Your task to perform on an android device: To keep it safe, I would like to upload the Tomorrowland file from the phone to Dropbox app.
Image 0: 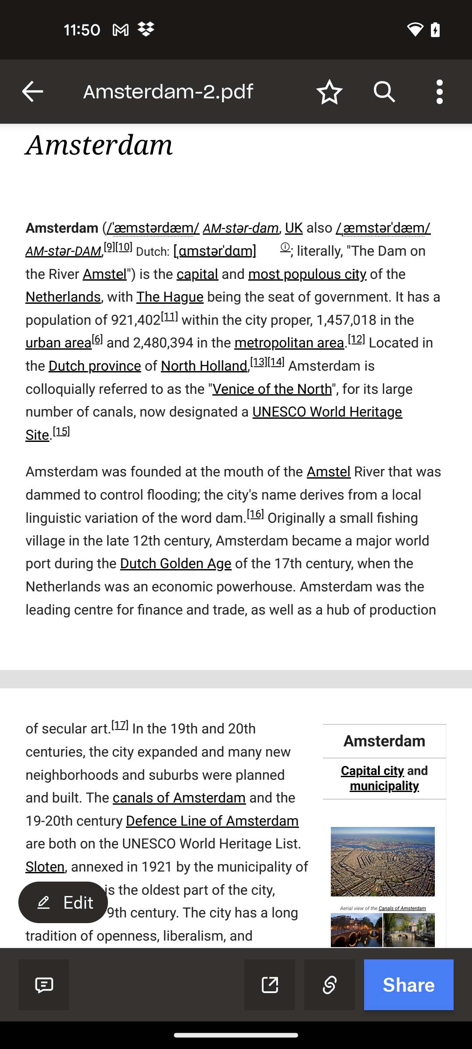
Go back to the previous page
Step 0: press back button
Image 1: 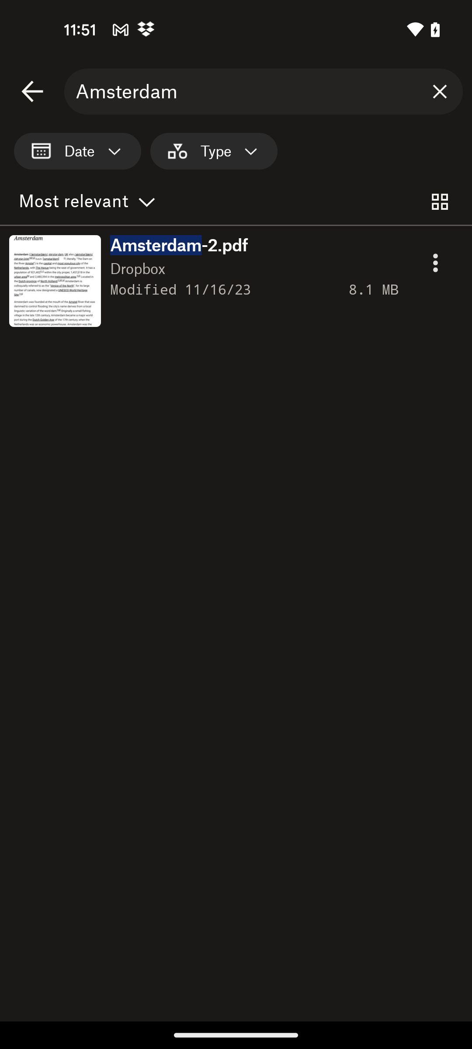
Go back to the previous page
Step 1: press back button
Image 2: 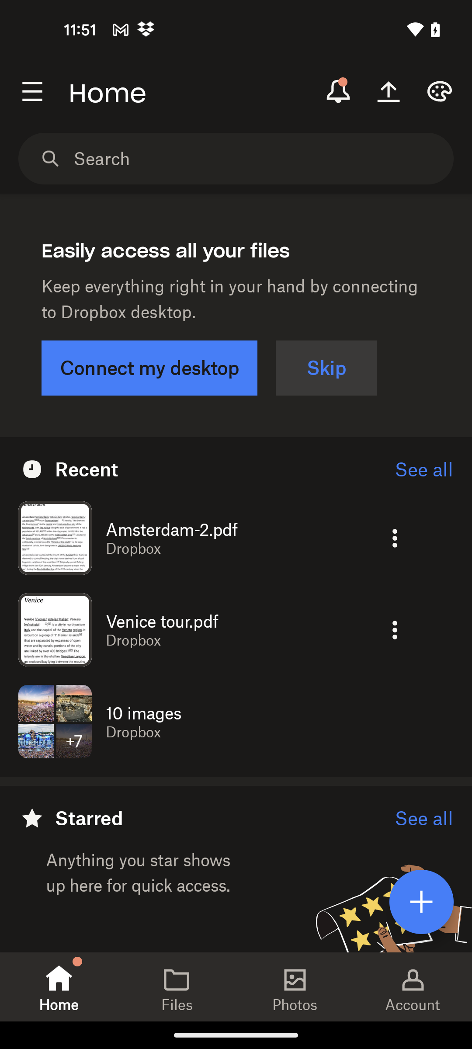
Tap on the plus button
Step 2: click (421, 902)
Image 3: 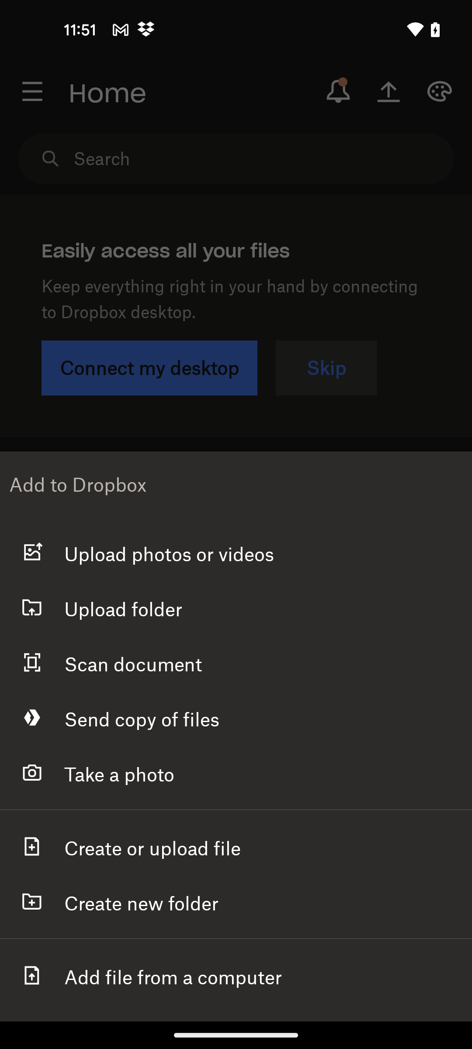
Select the create or upload file option
Step 3: click (153, 847)
Image 4: 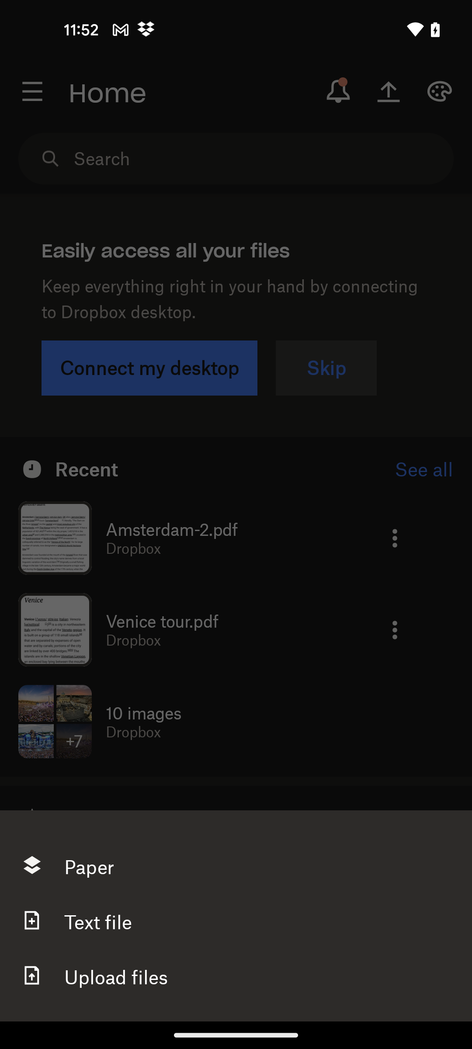
Tap on the upload files option
Step 4: click (236, 976)
Image 5: 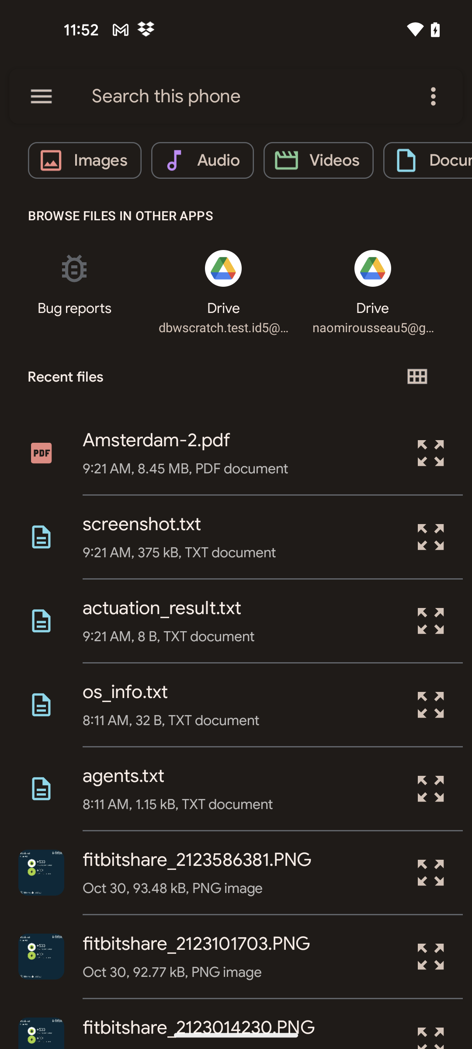
Swipe up to view the tomorrowland file
Step 5: scroll down
Image 6: 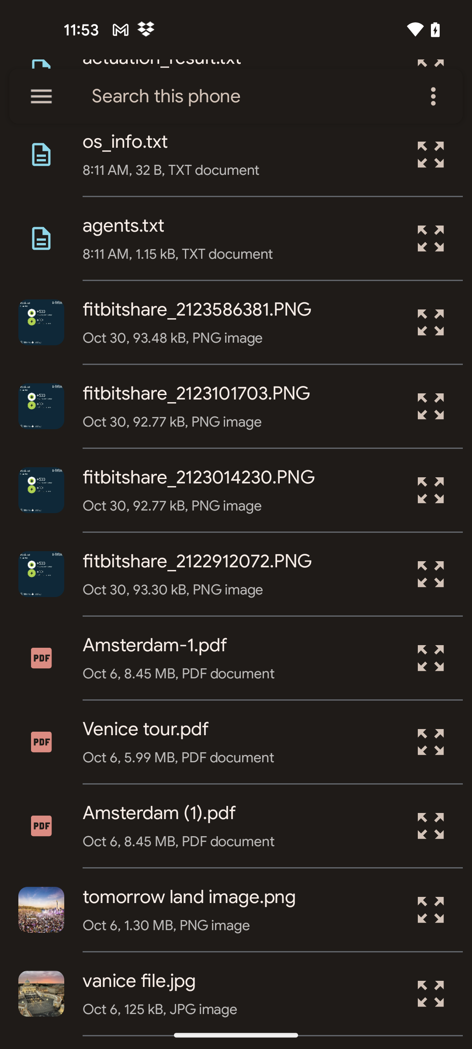
Swipe up to view the tomorrowland file
Step 6: scroll down
Image 7: 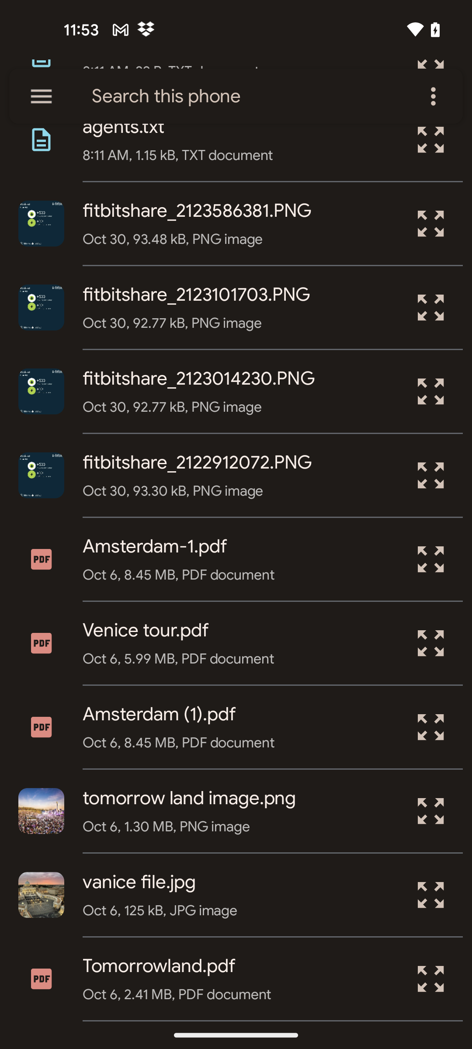
Tap on the tomorrowland file
Step 7: click (236, 978)
Image 8: 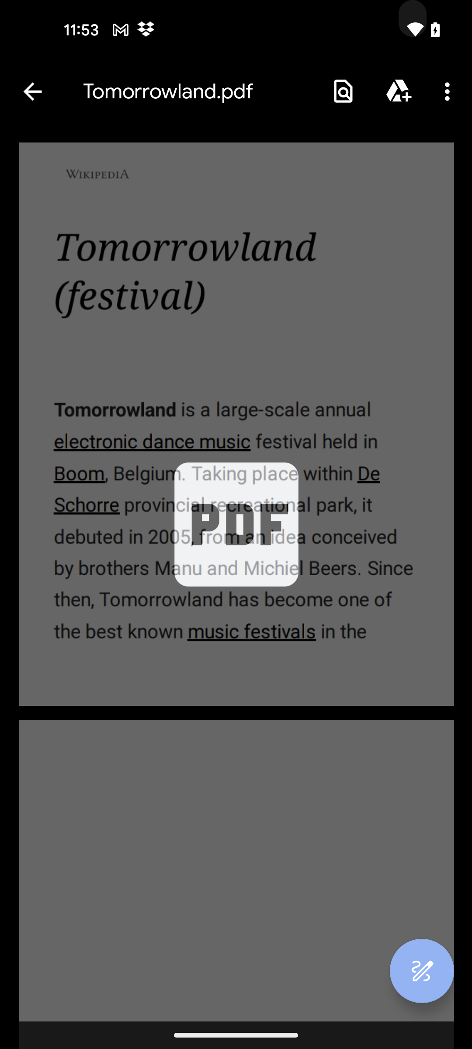
Tap on the tomorrowland file
Step 8: wait